Your task to perform on an android device: Open the pizza Hut app apply a coupon code of HUT125
Image 0: 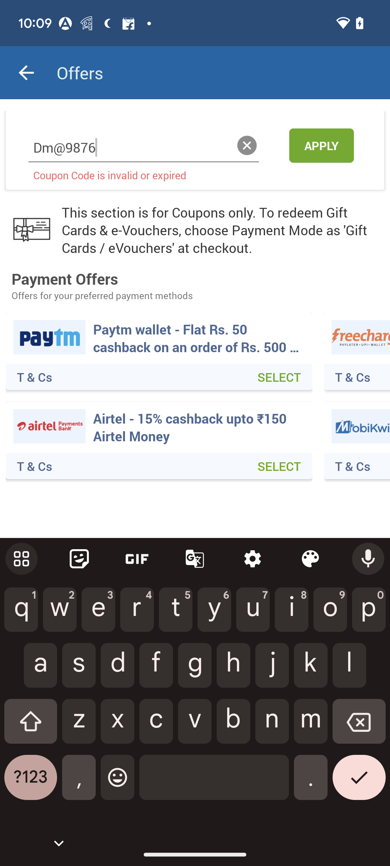
open pizza hut app
Step 0: open app "Pizza Hut"
Image 1: 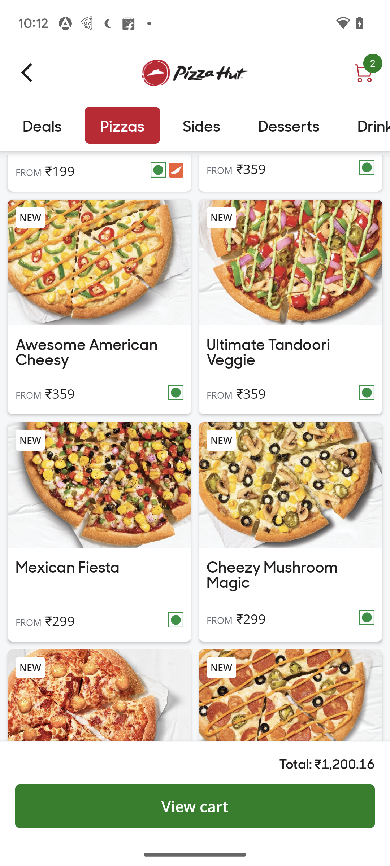
go to the view cart button at the bottom of the screen 
Step 1: click (195, 806)
Image 2: 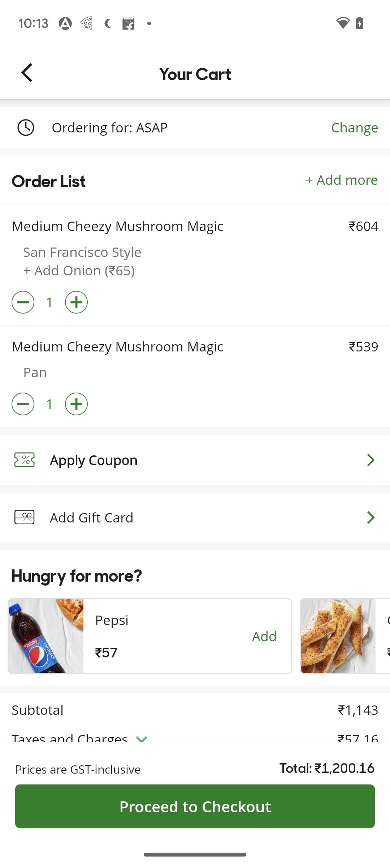
click on the apply coupon 
Step 2: click (200, 460)
Image 4: 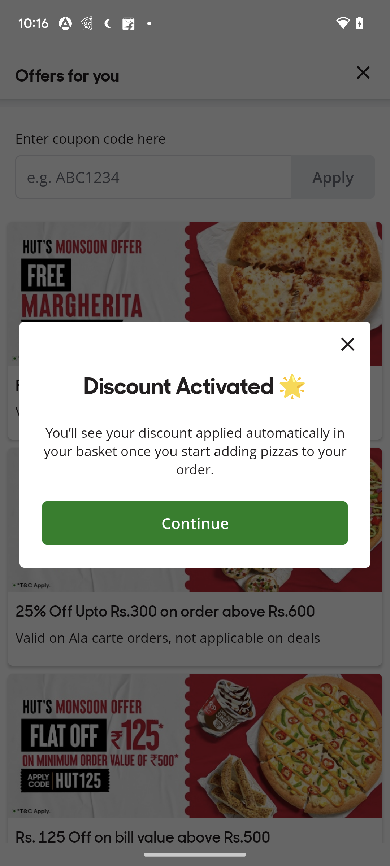
click on the continue button
Step 4: click (195, 523)